Your task to perform on an android device: Shop the walkers glue gun by adding brand filter.
Image 1: 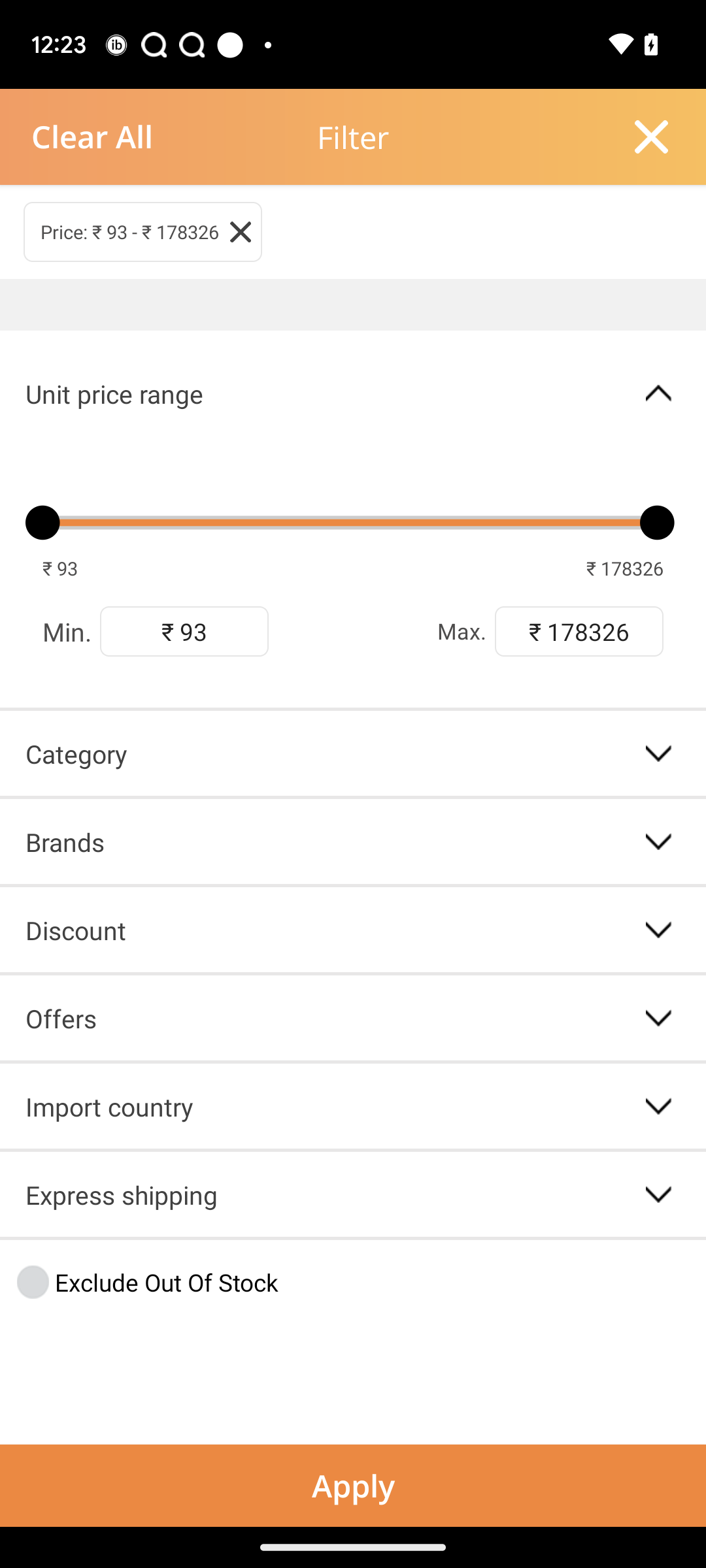
Click on the brands tab dropdown
Step 1: click (353, 841)
Image 2: 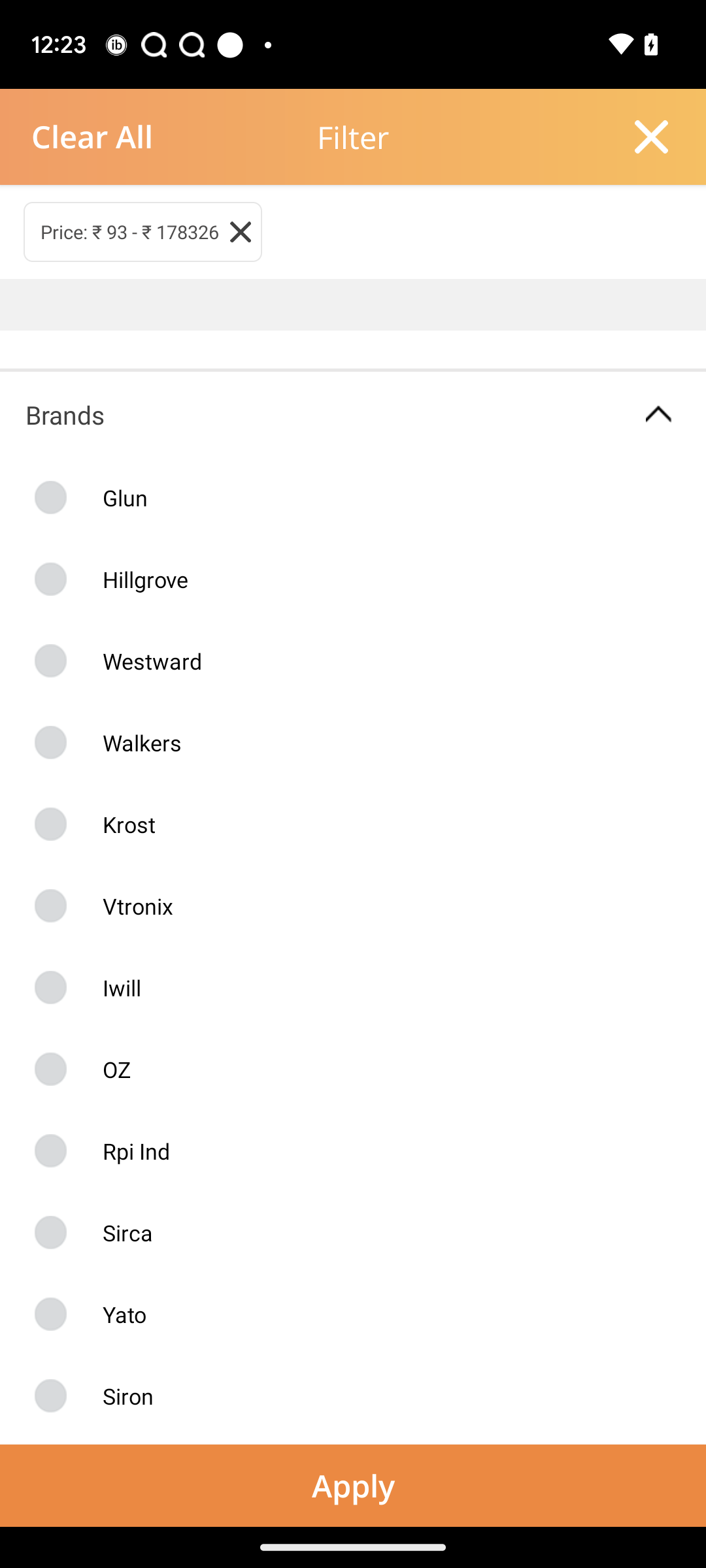
Select walkers 
Step 2: click (108, 742)
Image 3: 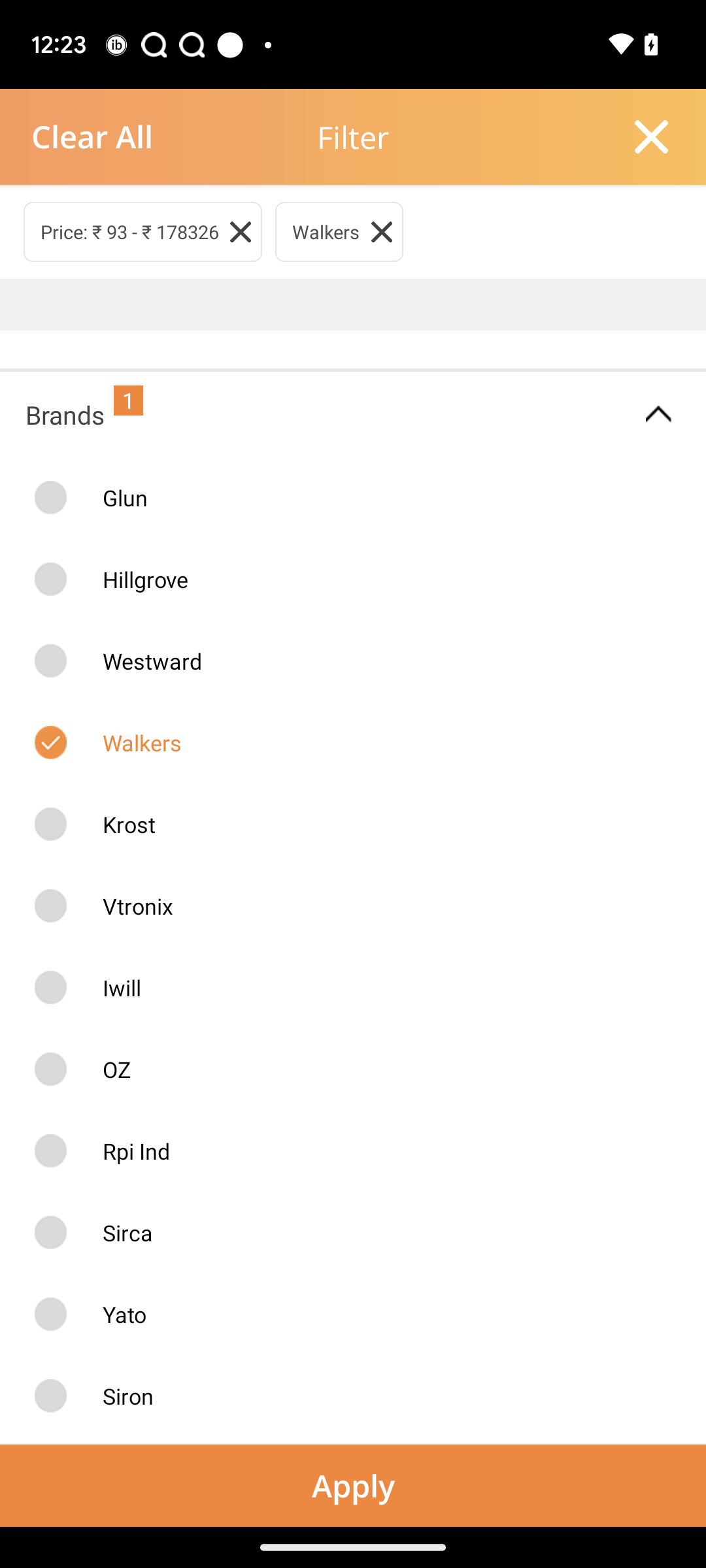
Click on the apply button
Step 3: click (353, 1485)